Your task to perform on an android device: I regularly do 20 minutes of yoga in the park, so I started tracking my yoga sessions with the Google fit app.
Image 0: 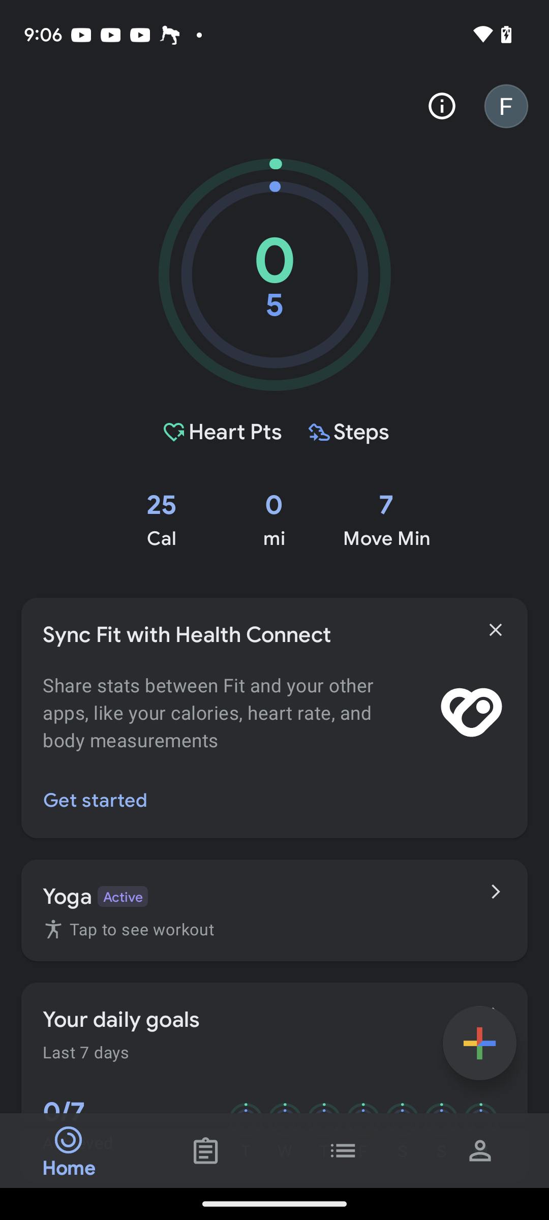
Click on the journal icon at the bottom of the screen
Step 0: click (206, 1150)
Image 2: 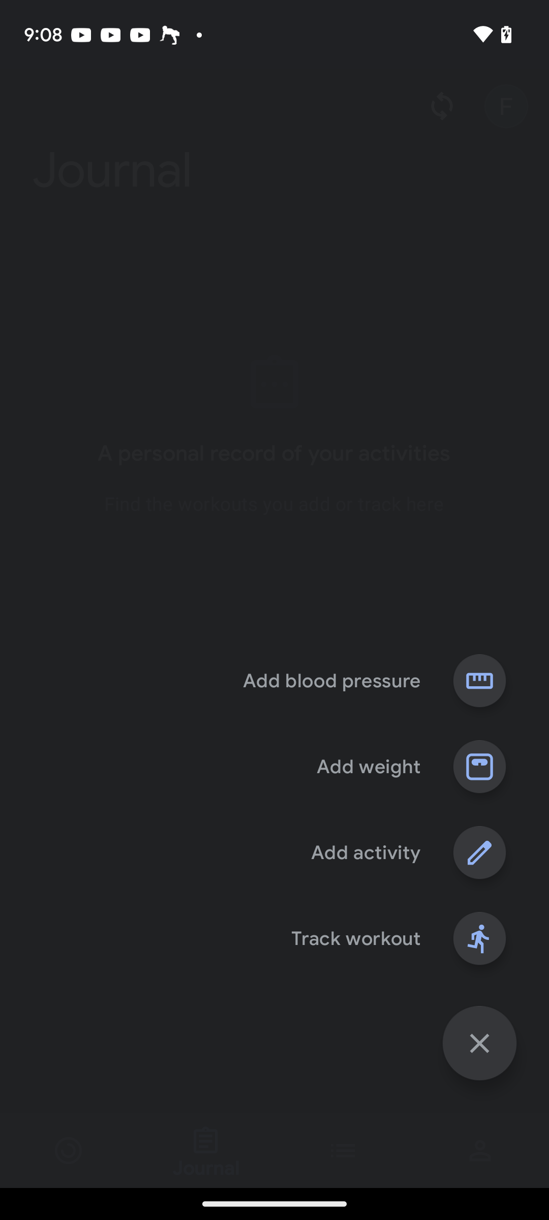
Click on the track workout
Step 2: click (356, 938)
Image 3: 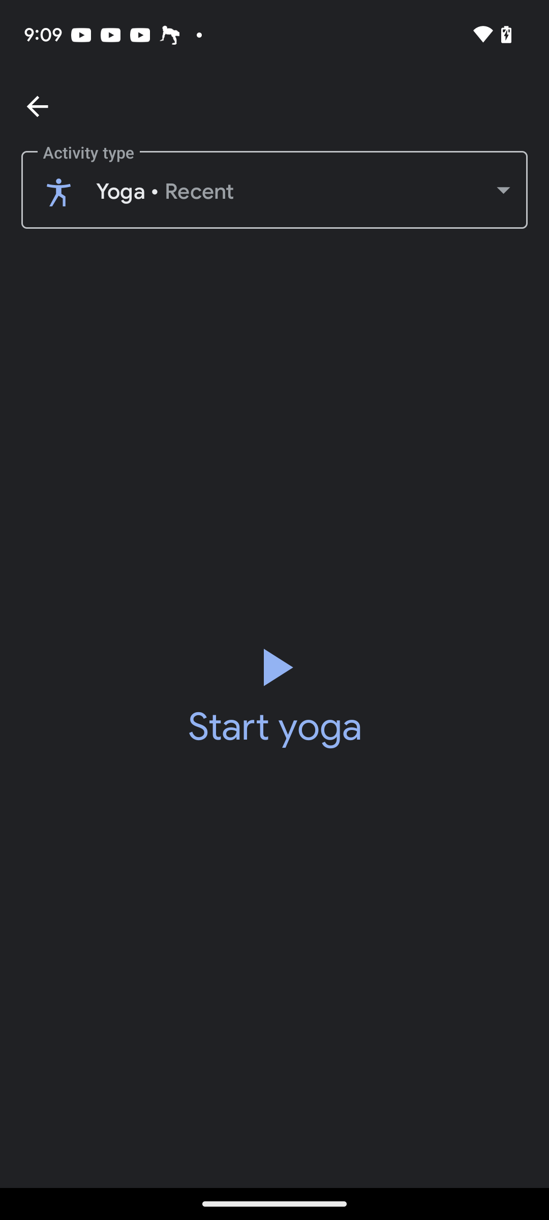
Click on start yoga
Step 3: click (274, 694)